Your task to perform on an android device: Open the Medito app, I want to listen to a guided meditation so i can stay motivated for a full day
Image 0: 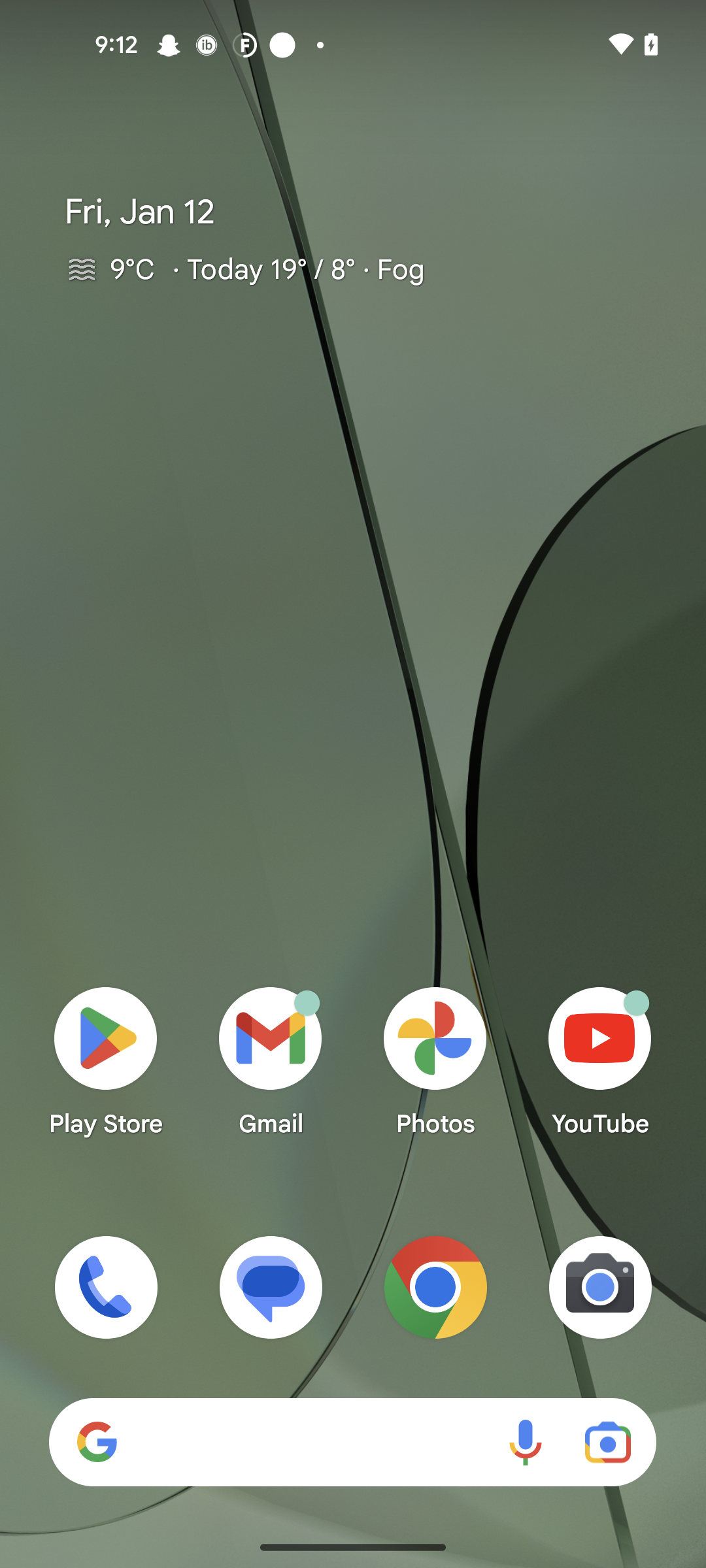
Open the Medito app
Step 0: open app "Medito"
Image 1: 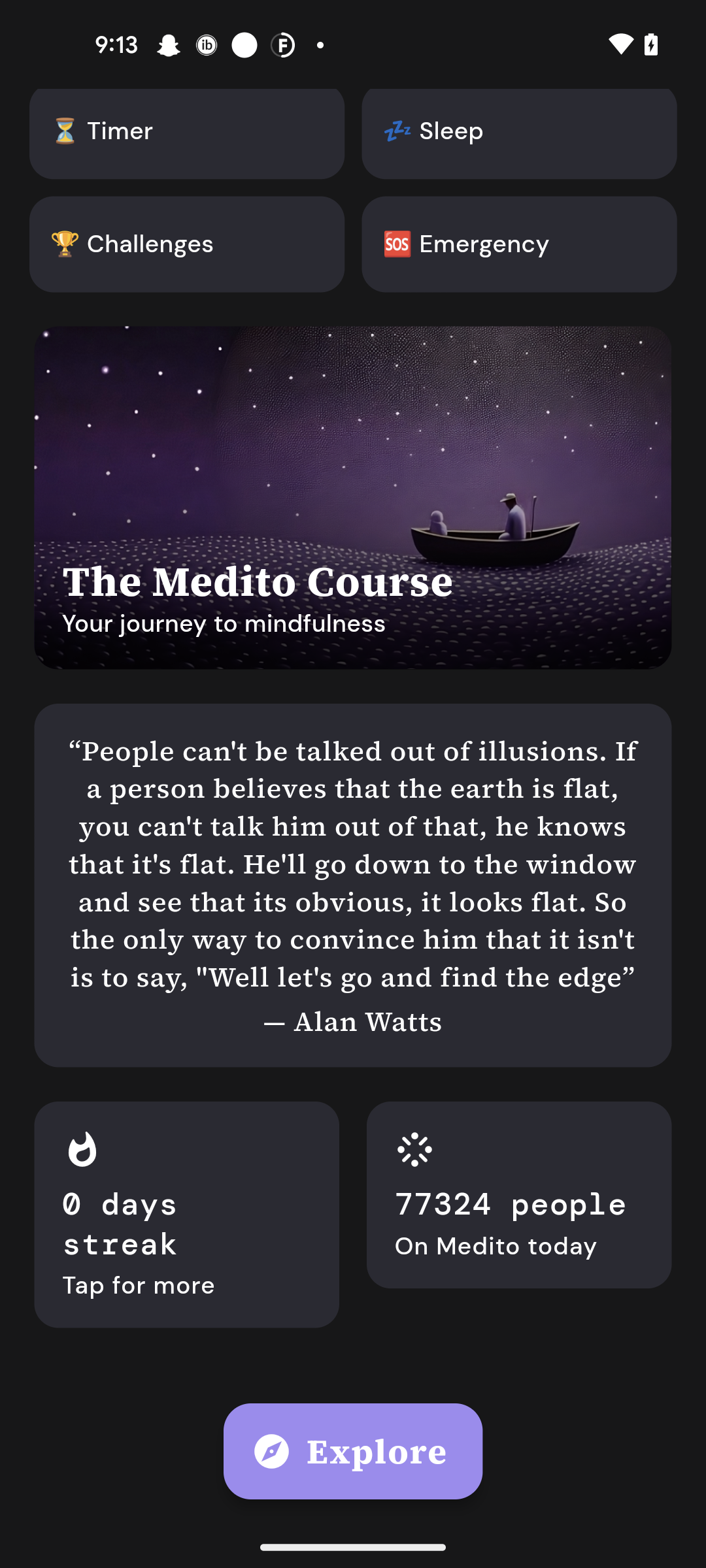
Click on the Medito course
Step 1: click (353, 498)
Image 2: 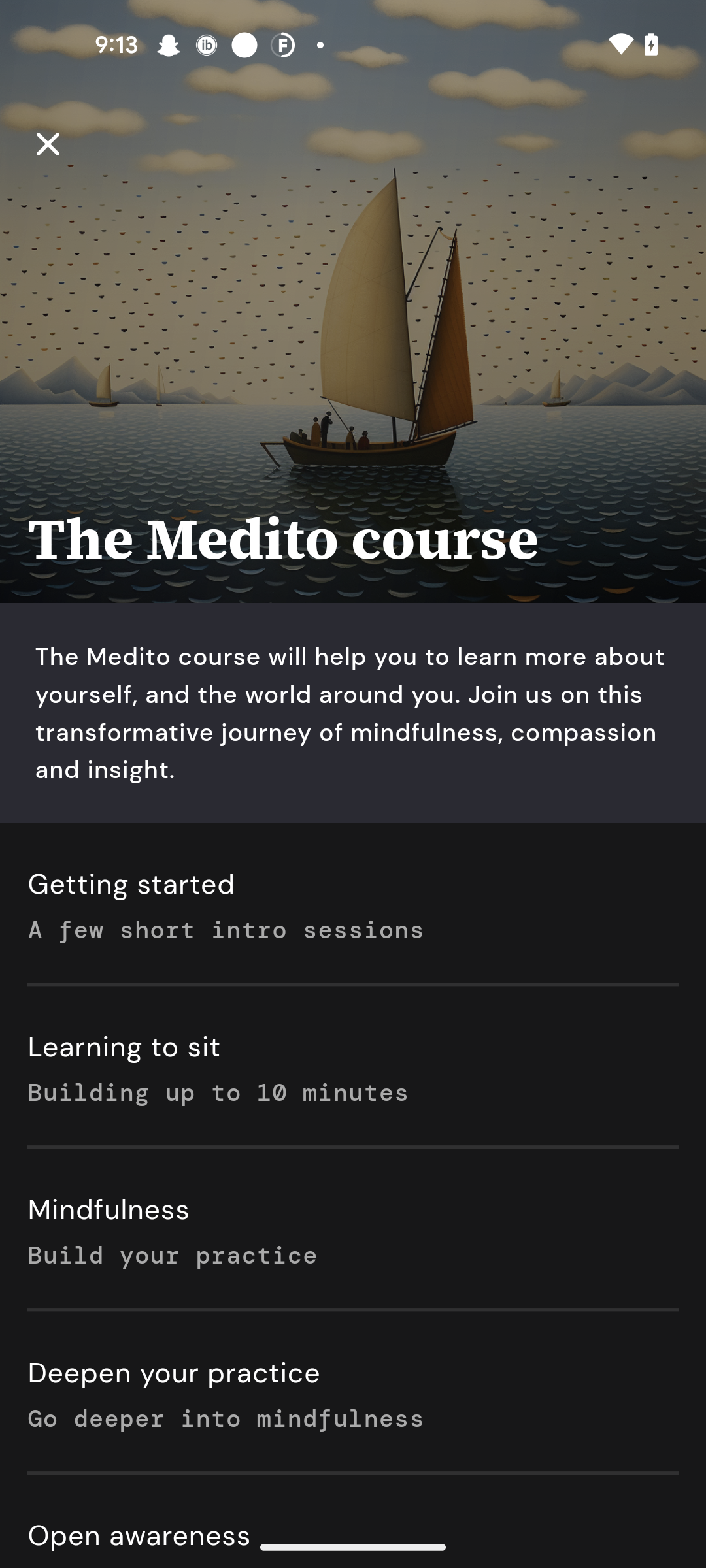
Click on the Getting started
Step 2: click (353, 902)
Image 3: 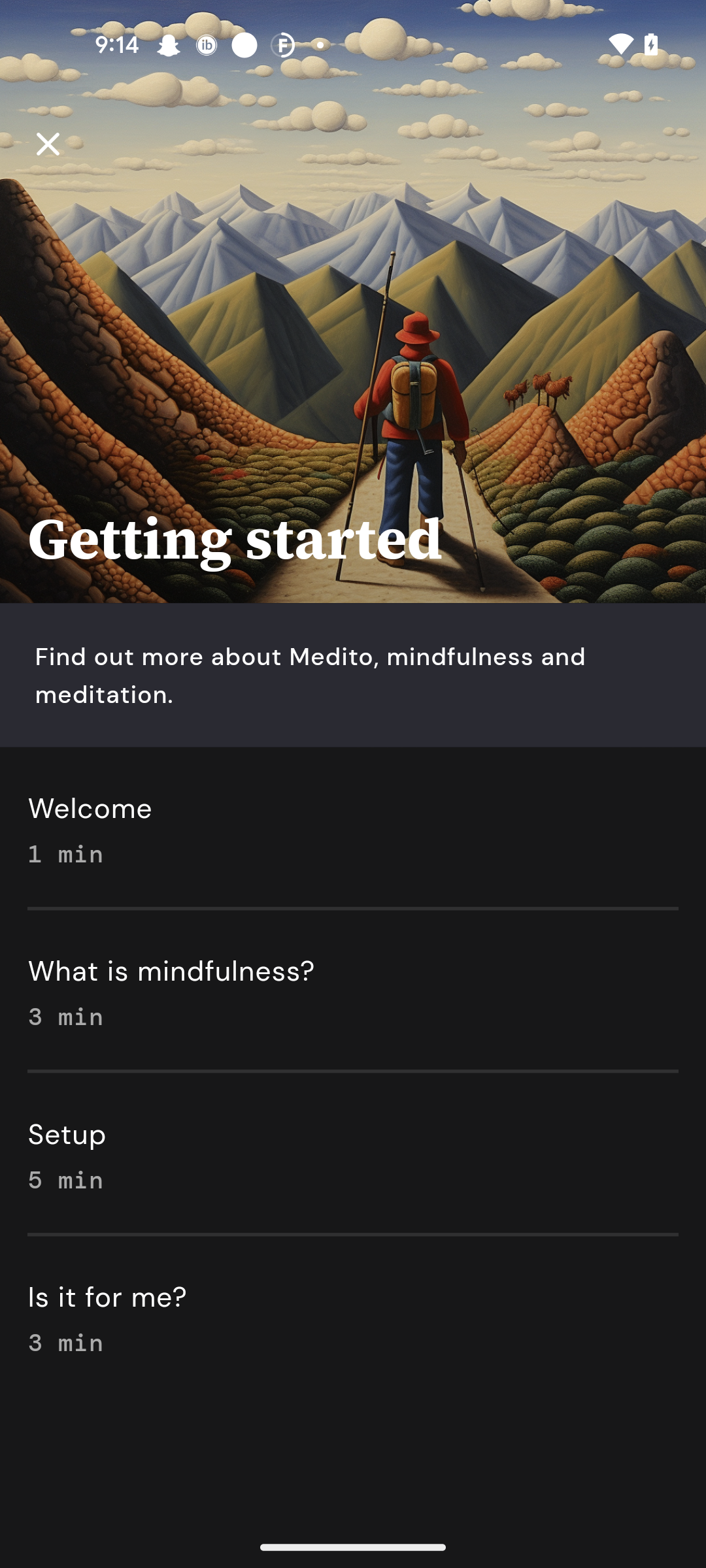
Click on the welcome 
Step 3: click (353, 826)
Image 4: 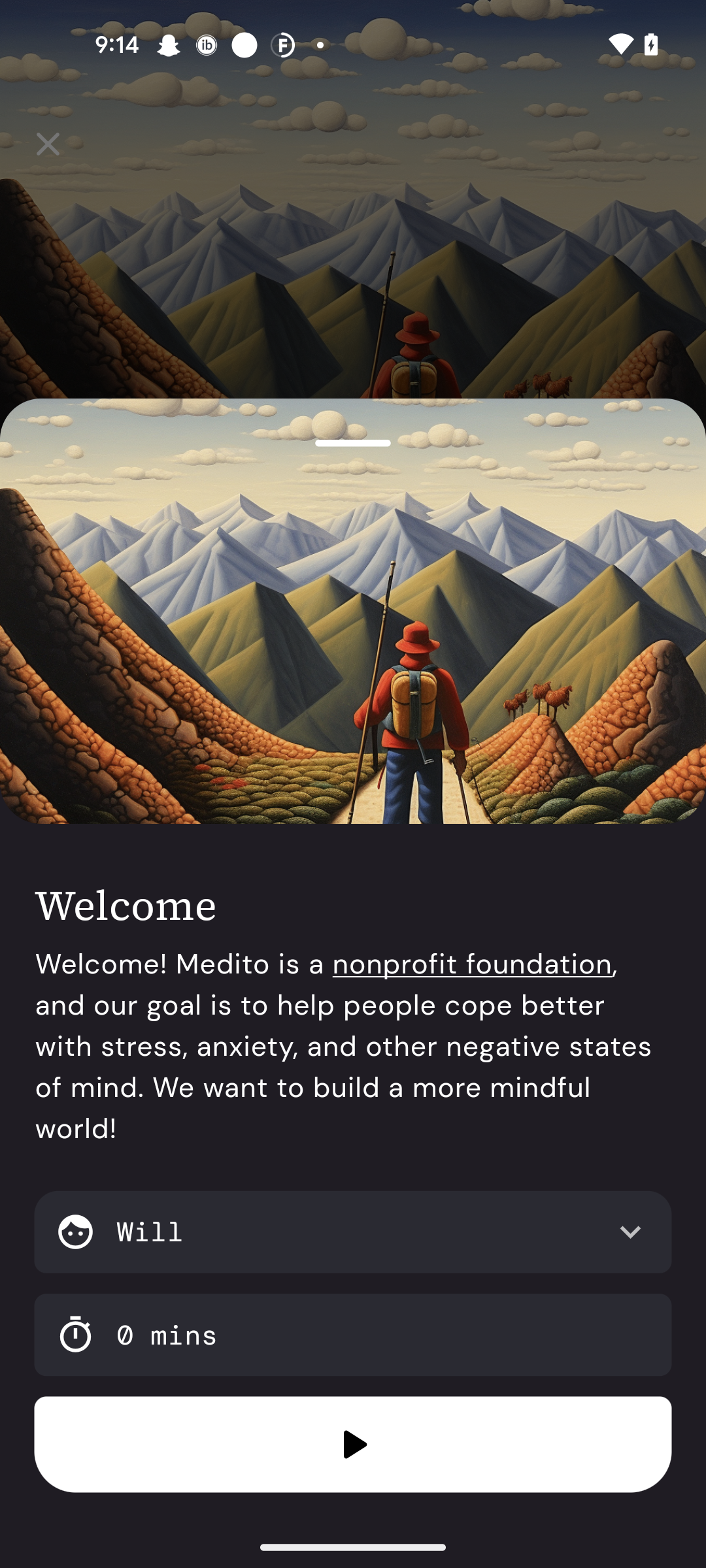
Click on the play button
Step 4: click (353, 1444)